Your task to perform on an android device: The Sofa set in my living room is very old and damaged, and I want to replace it with a new Sofa Cum bed, so find a Sofa Cum bed for me in the desertcart app.
Image 0: 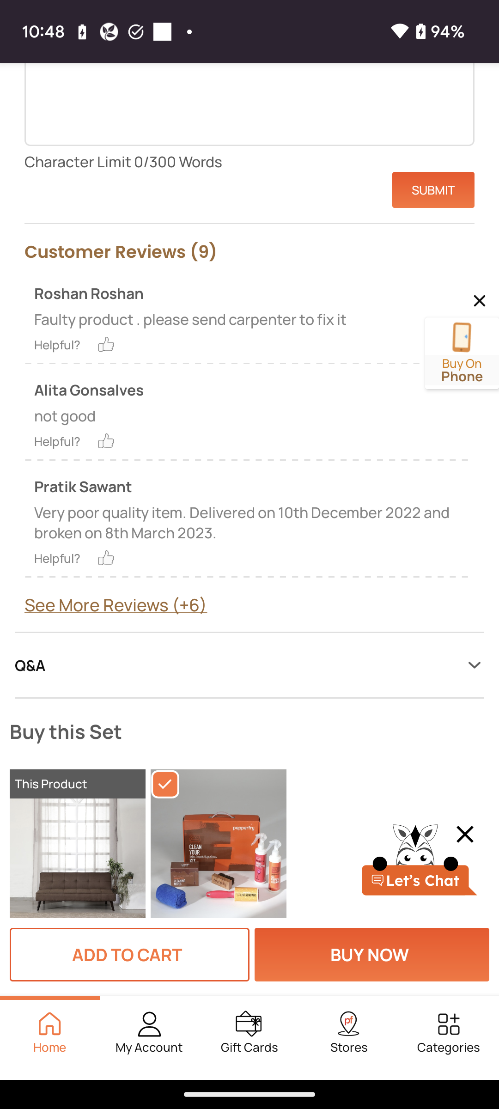
Open the desertcart app.
Step 0: open app "desertcart"
Image 2: 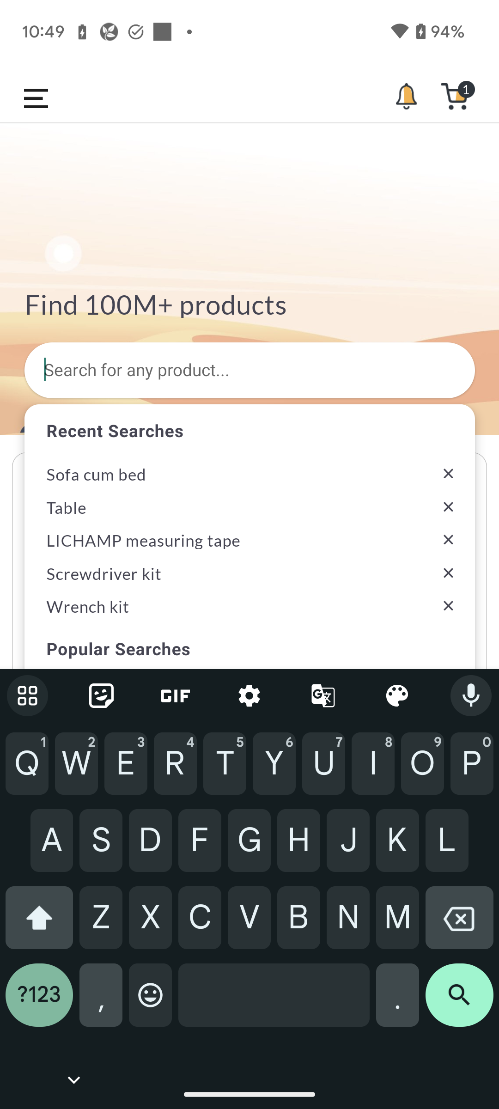
Type sofa cum bed in the search bar to search for the sofa cum bed.
Step 2: type "Sofa cum bed"
Image 3: 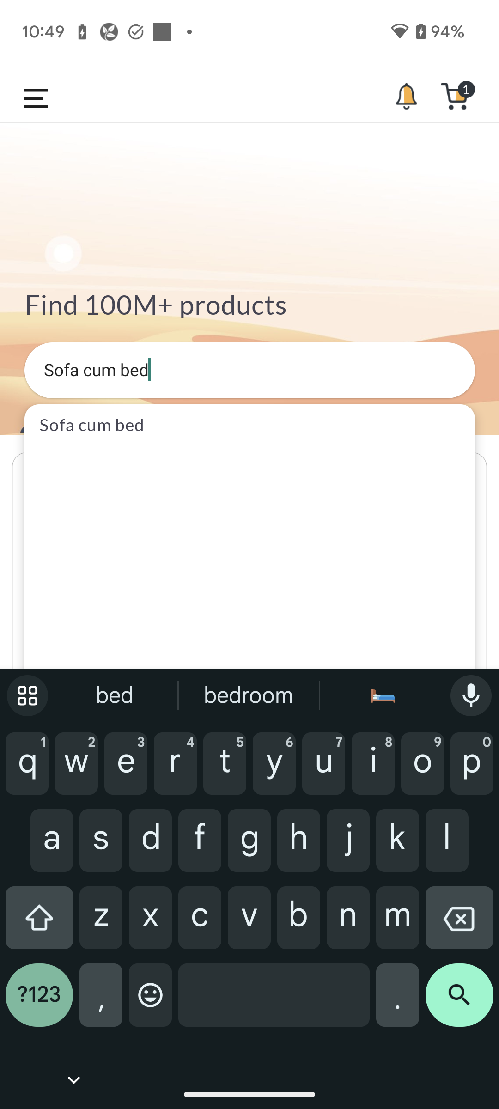
Click on the search icon at the bottom right corner of the screen to view the search result.
Step 3: click (459, 1002)